Your task to perform on an android device: Please get me the biking directions from Molenstraat to Ghent.
Image 0: 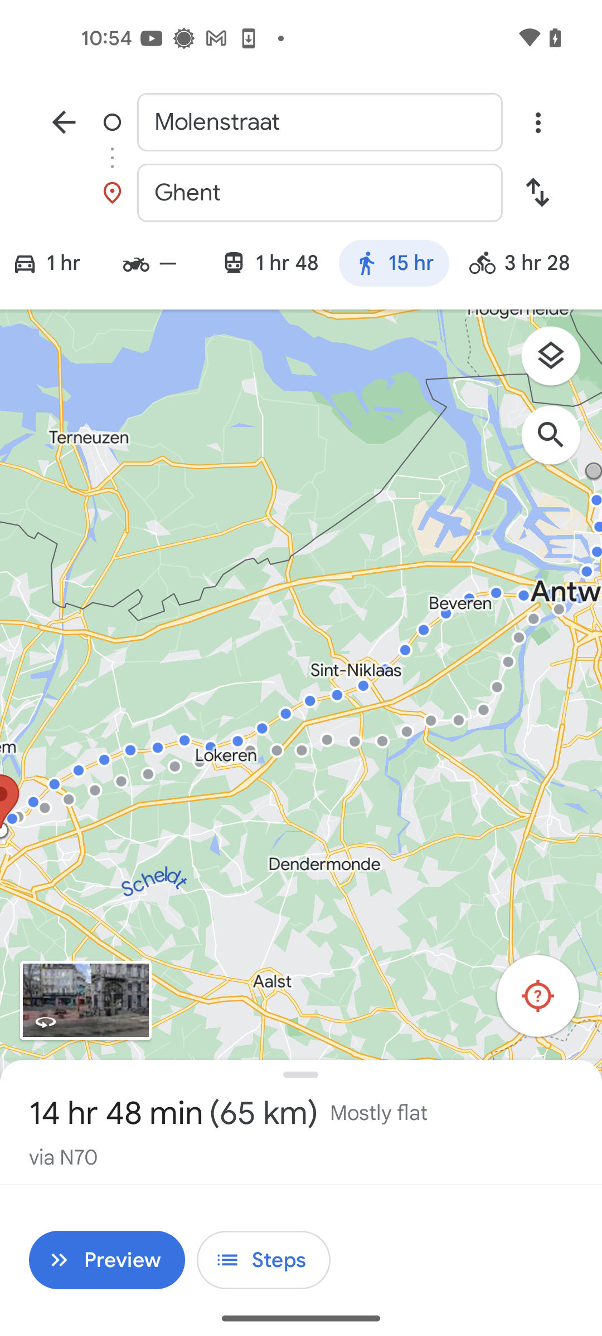
Tap on the bicycle option
Step 0: click (537, 263)